Your task to perform on an android device: Open the Todoist app and create a task for the Conference meeting at 10:00 a.m. on July 28, 2023.
Image 0: 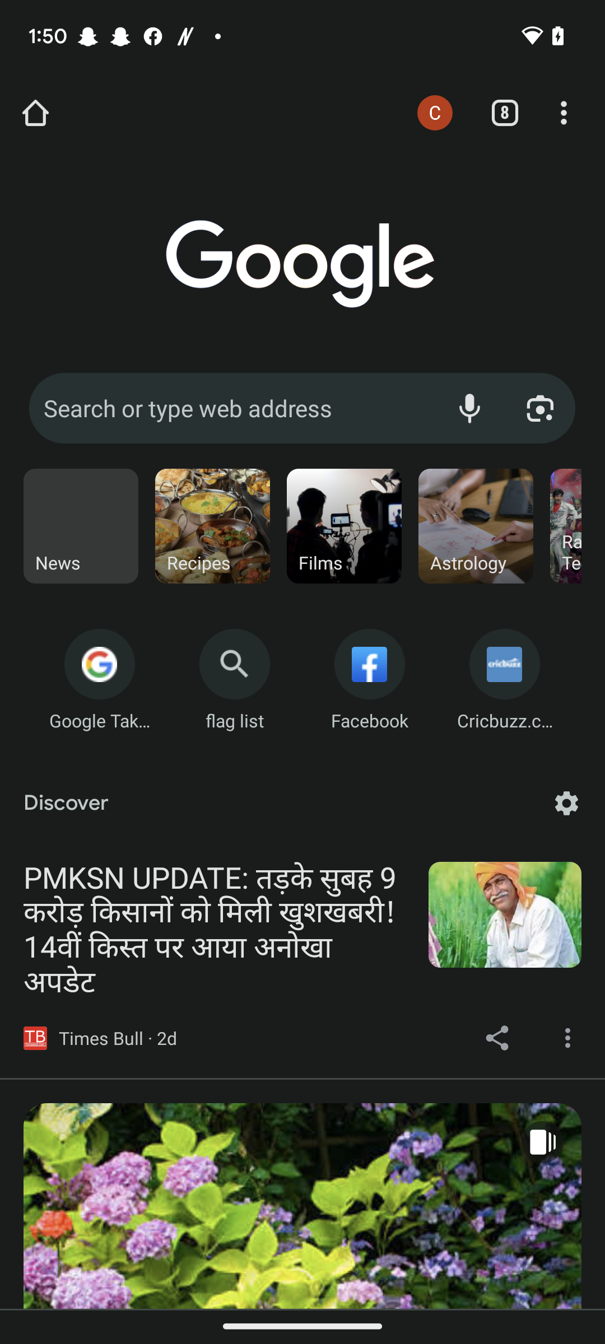
Open the Todoist app
Step 0: open app "Todoist"
Image 1: 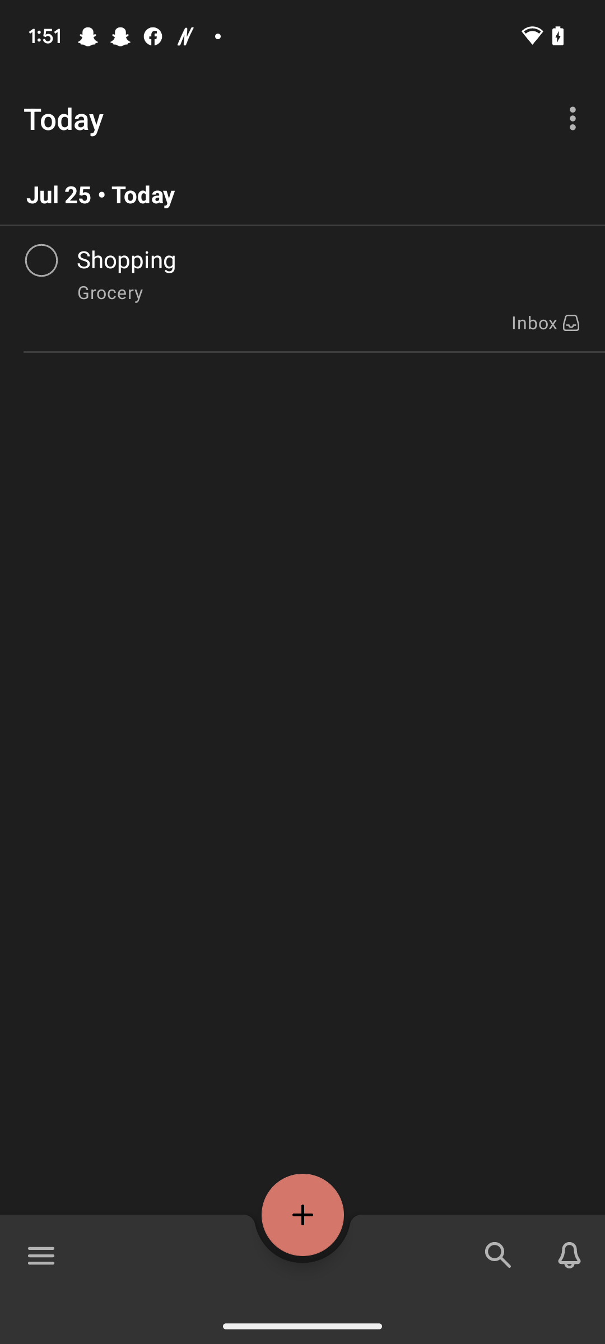
Click on the + icon at the bottom of the screen
Step 1: click (302, 1215)
Image 2: 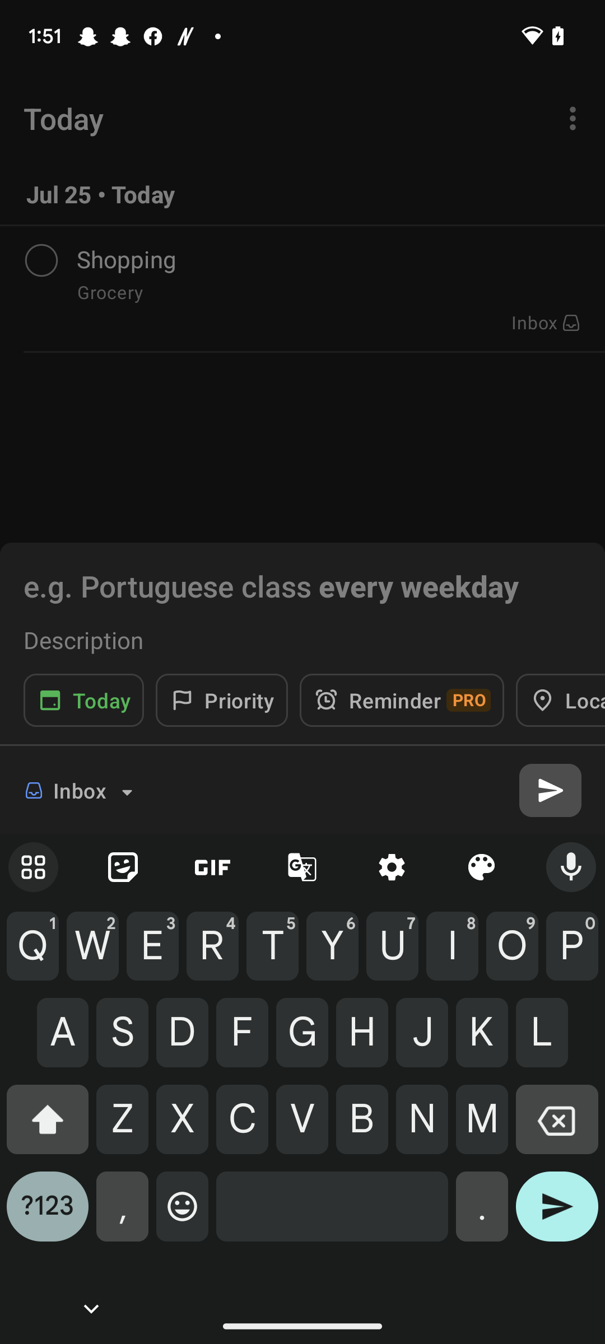
Enter the task name as Conference meeting
Step 2: type "Conference meeting"
Image 3: 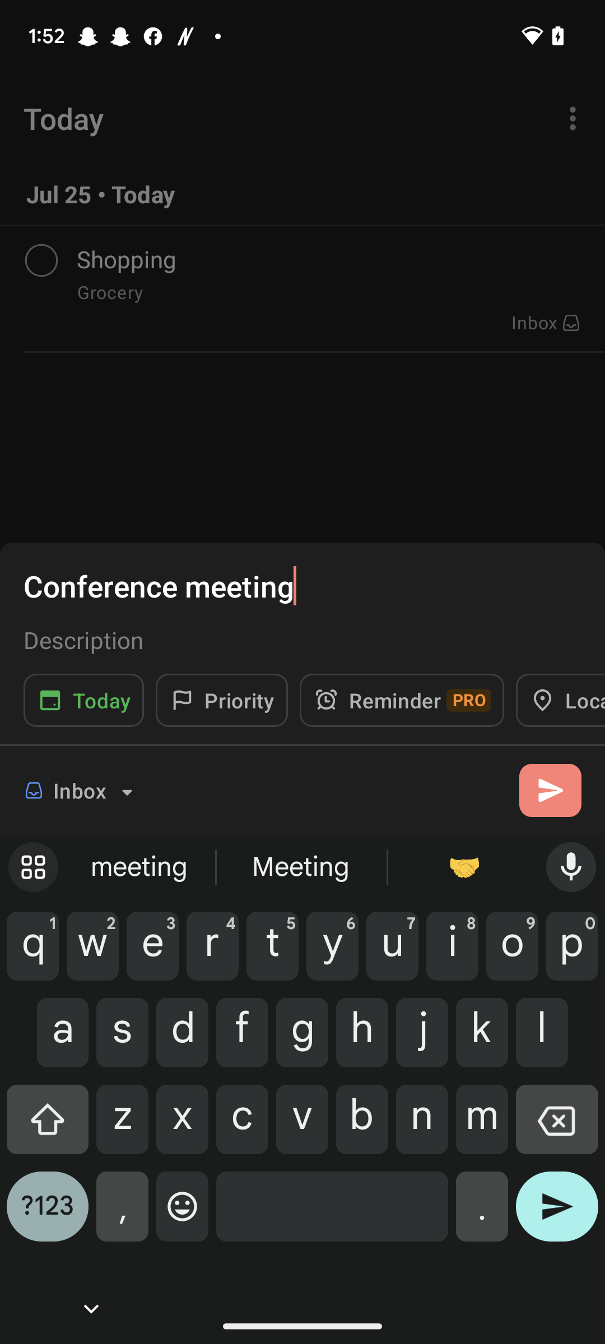
Click on the calendar icon
Step 3: click (83, 700)
Image 4: 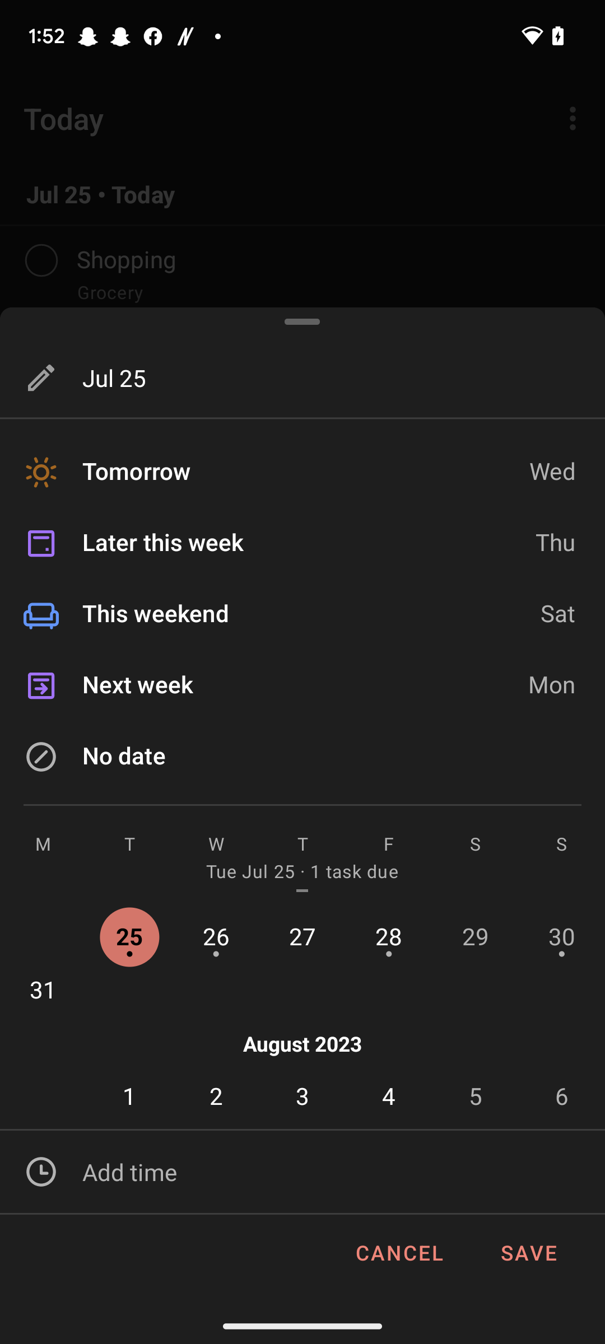
Select the due date as Jul 28
Step 4: click (388, 945)
Image 5: 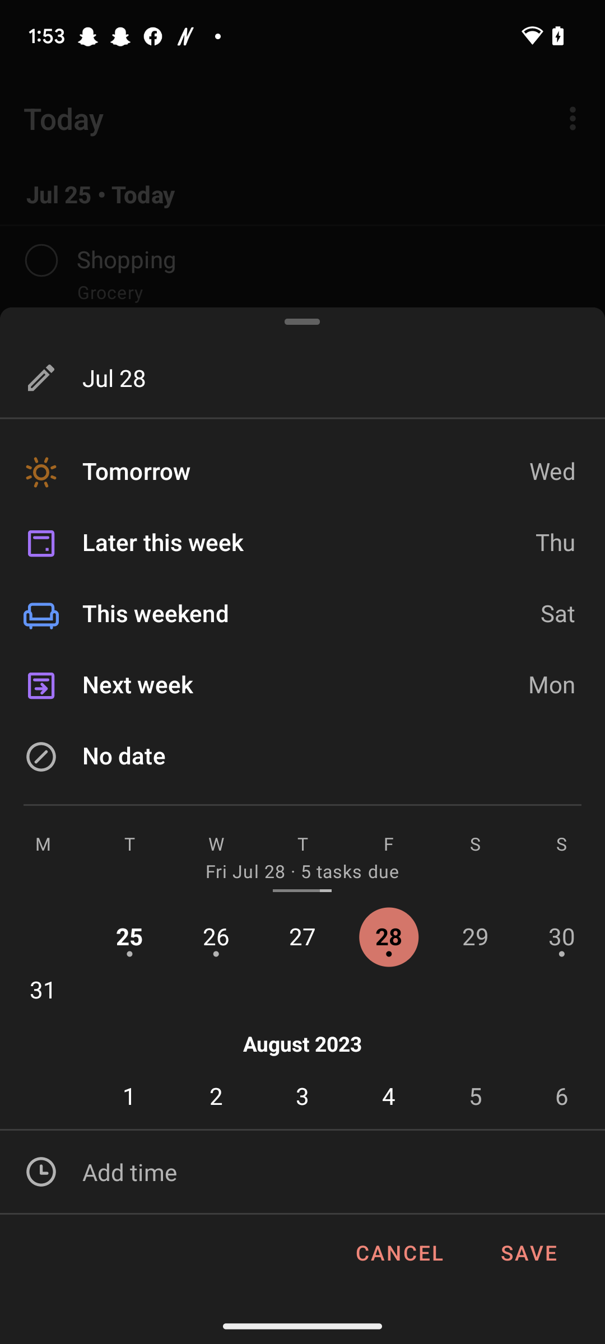
Click on the Add time section
Step 5: click (129, 1172)
Image 6: 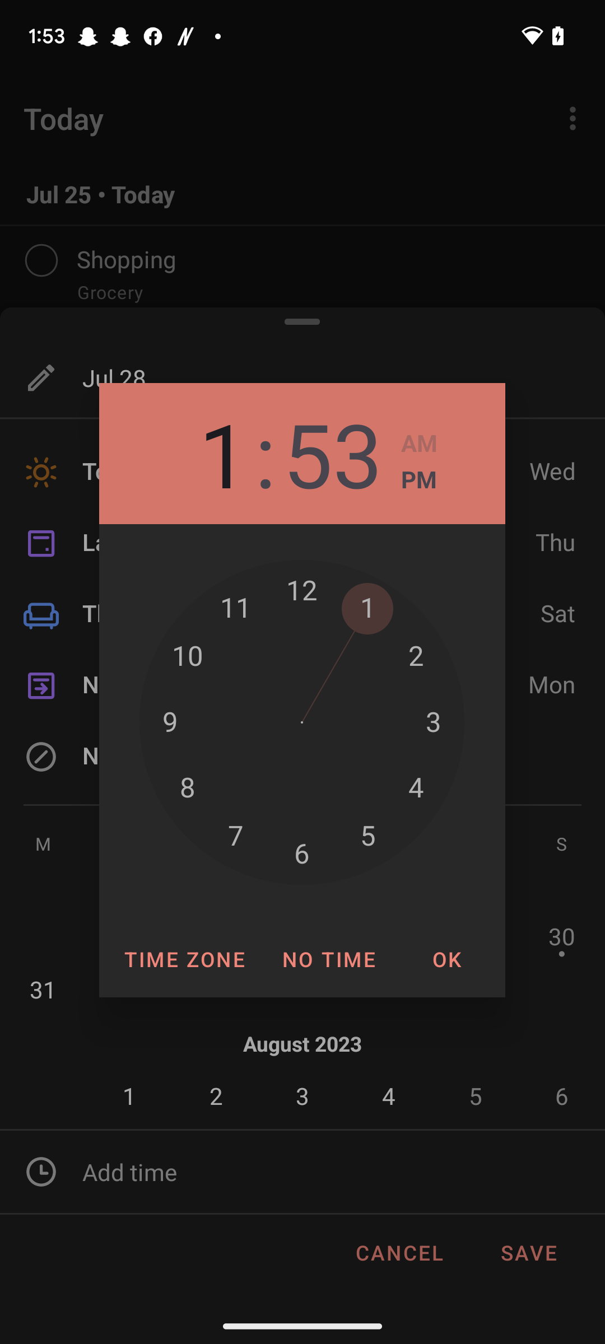
Set the hours as 10
Step 6: click (187, 656)
Image 7: 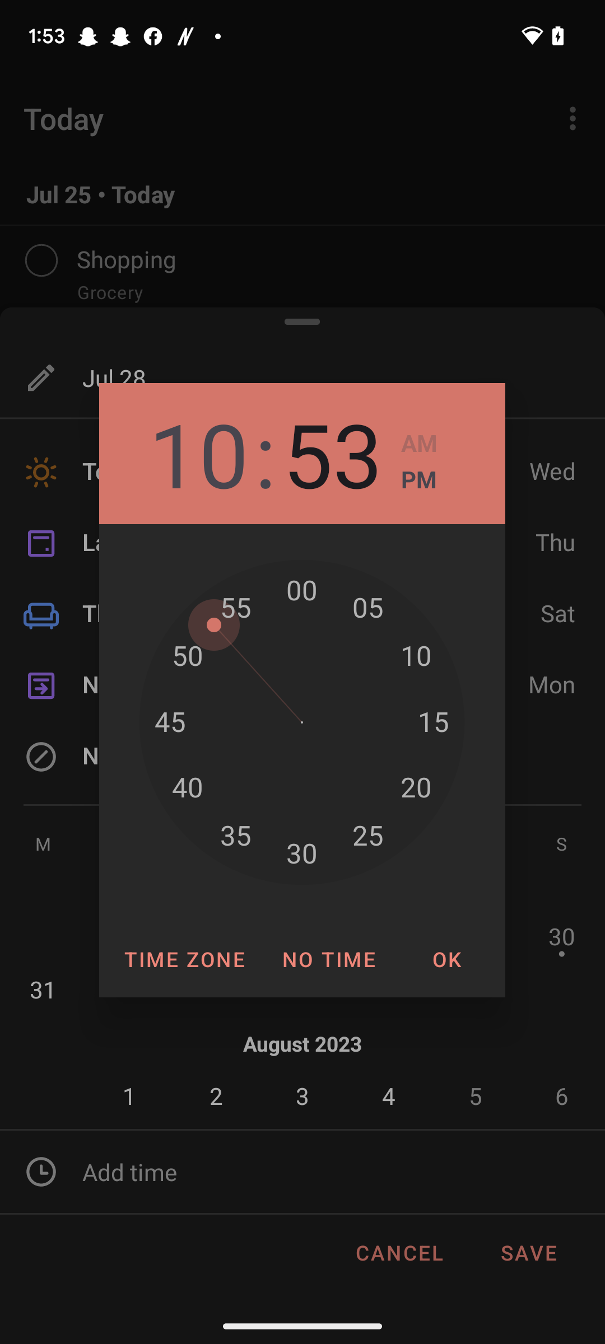
Set the minutes as 00
Step 7: click (301, 590)
Image 8: 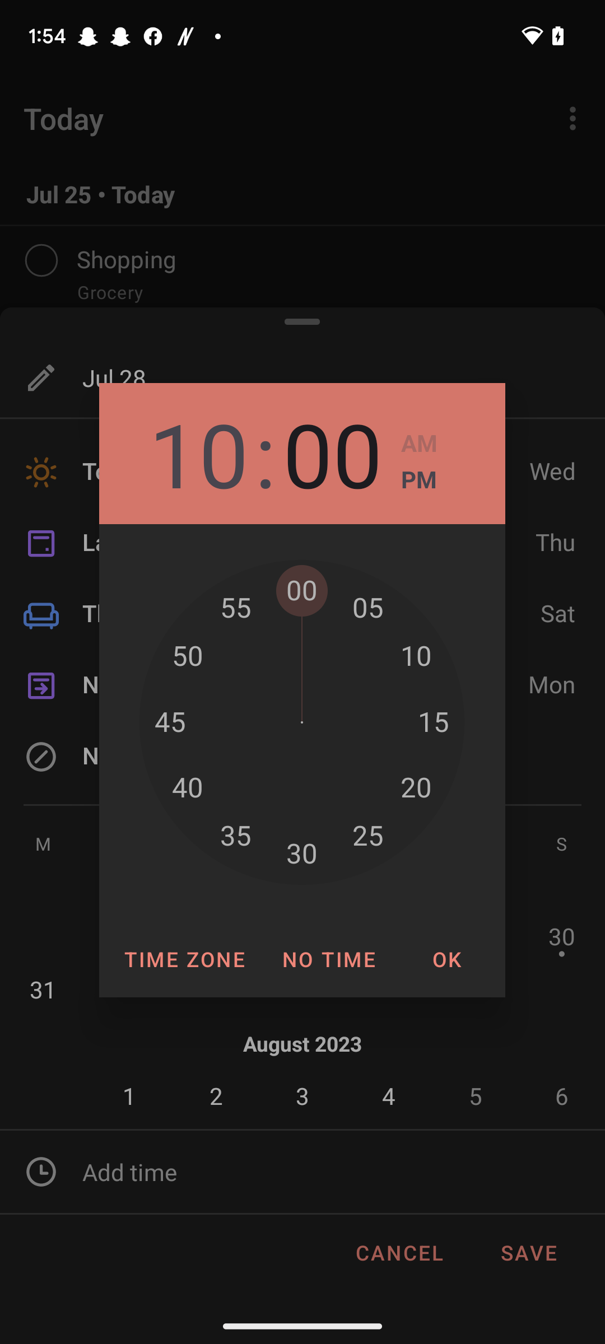
click on the AM
Step 8: click (419, 431)
Image 9: 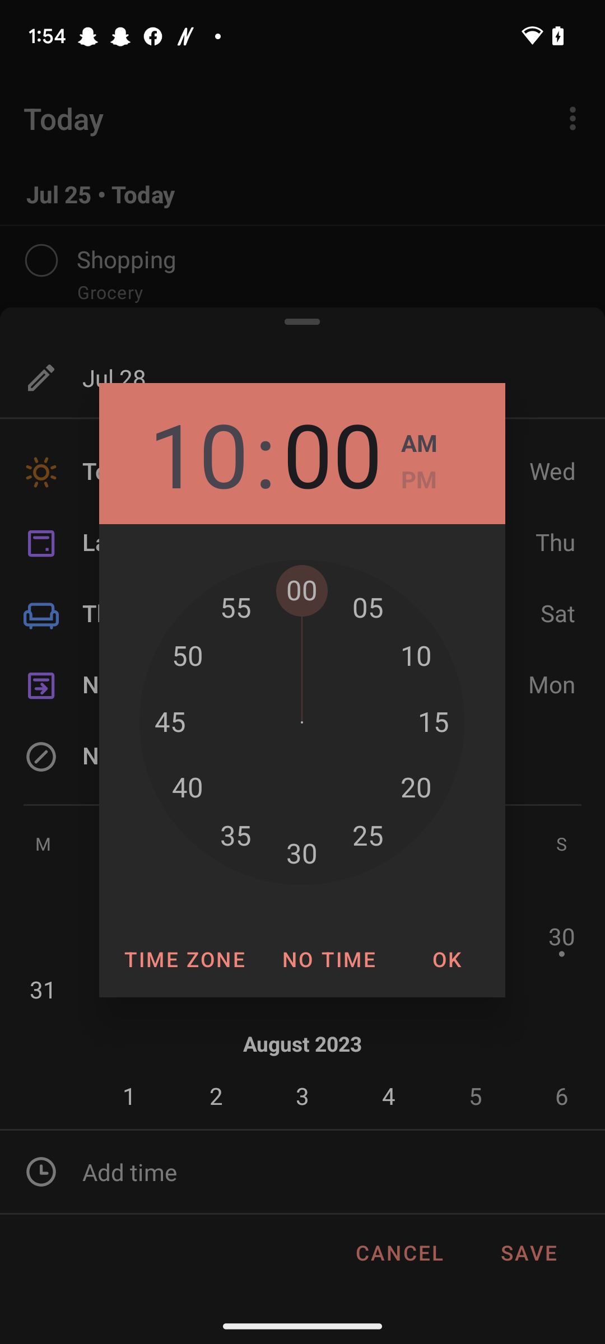
Click on the OK button
Step 9: click (446, 959)
Image 10: 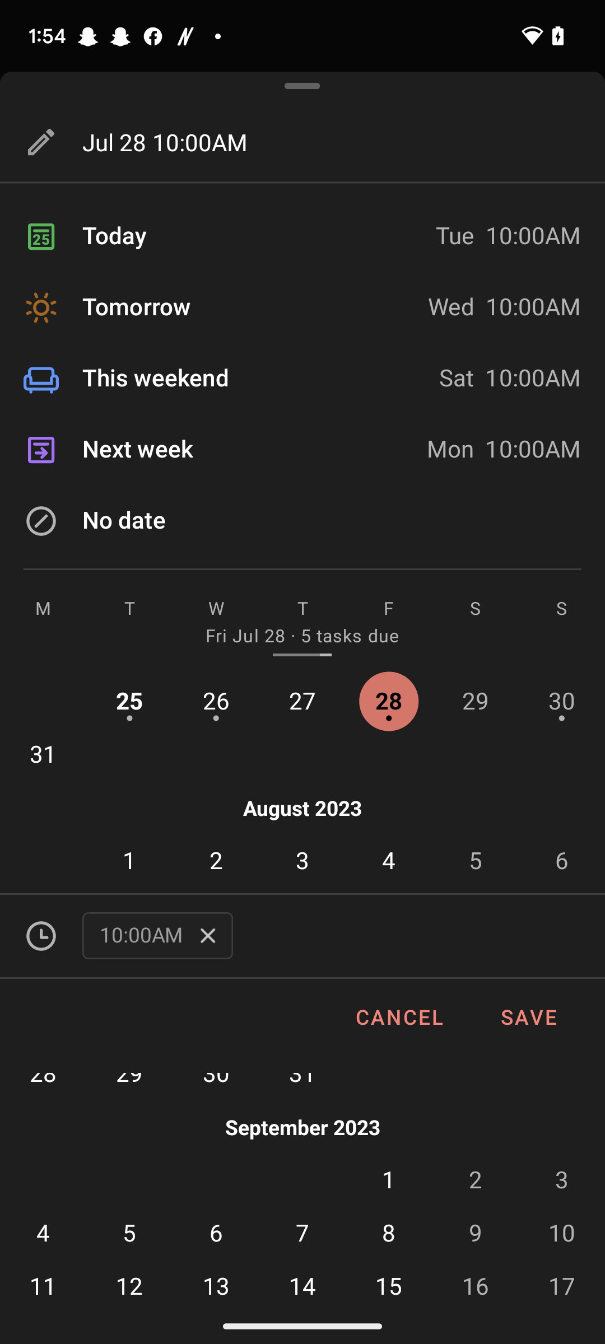
Click on the Save button
Step 10: click (560, 1028)
Image 11: 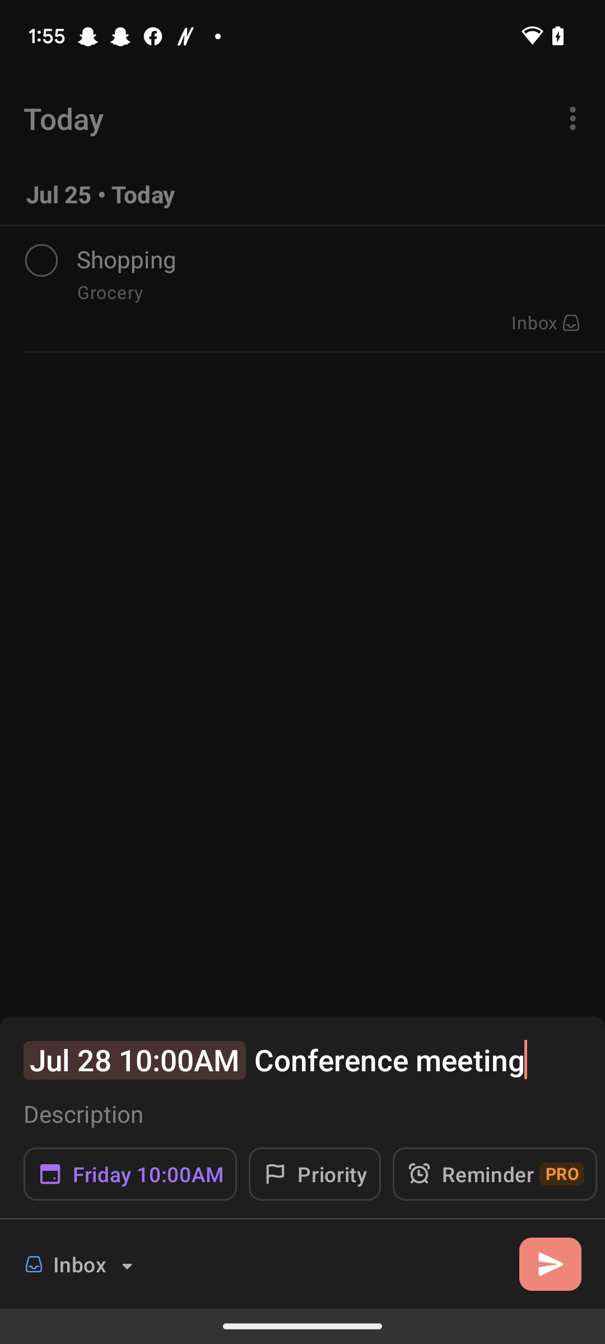
Click on the Enter icon at the bottom right corner of the screen
Step 11: click (550, 1264)
Image 12: 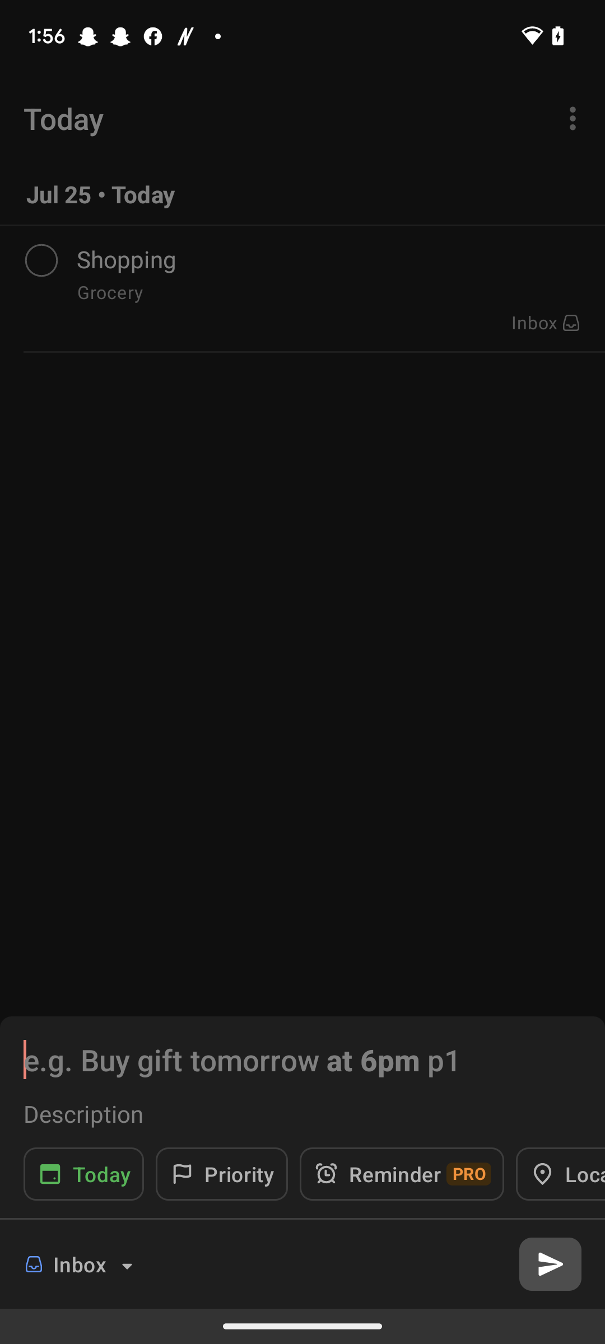
Go back to the Previous screen
Step 12: press back button
Image 14: 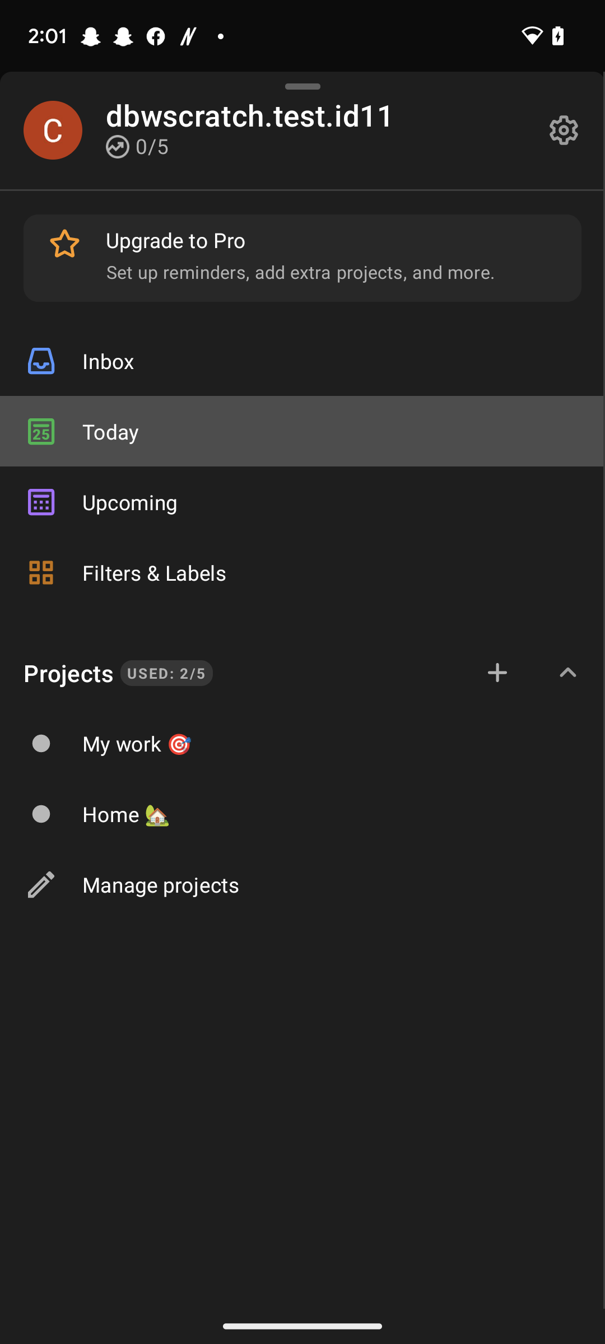
Click on the inbox option
Step 14: click (301, 361)